Your task to perform on an android device: I'd like to hunt for Asian footwear because it's a decent brand with a good fit; hence, search for Asian shoes on Amazon.
Image 0: 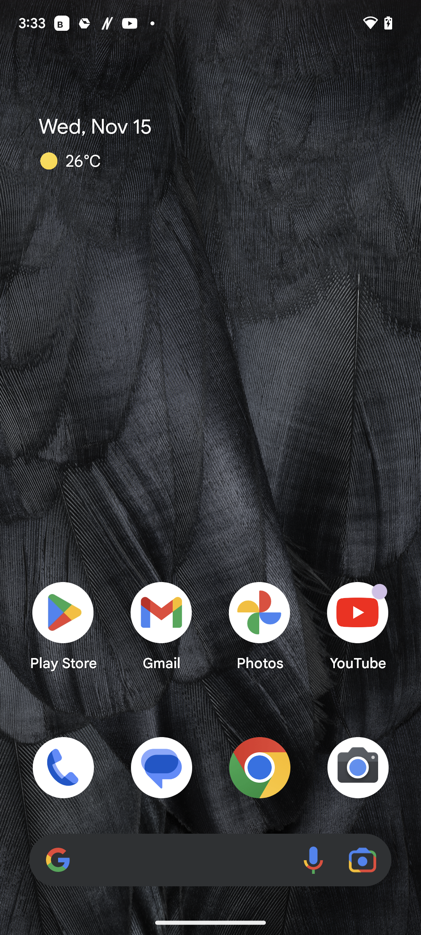
Open the Amazon app.
Step 0: open app "Amazon"
Image 1: 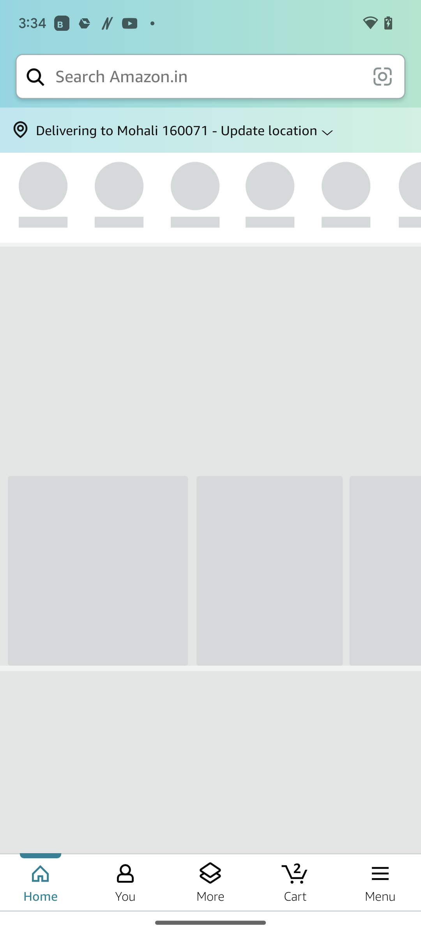
Click on the search bar at the top of the screen.
Step 1: click (207, 76)